Your task to perform on an android device: I want to look at the reviews for the Kibo 2 Door wardrobe  on the pepperfry buy furniture online App  app so I can make an informed decision about the product's durability.
Image 0: 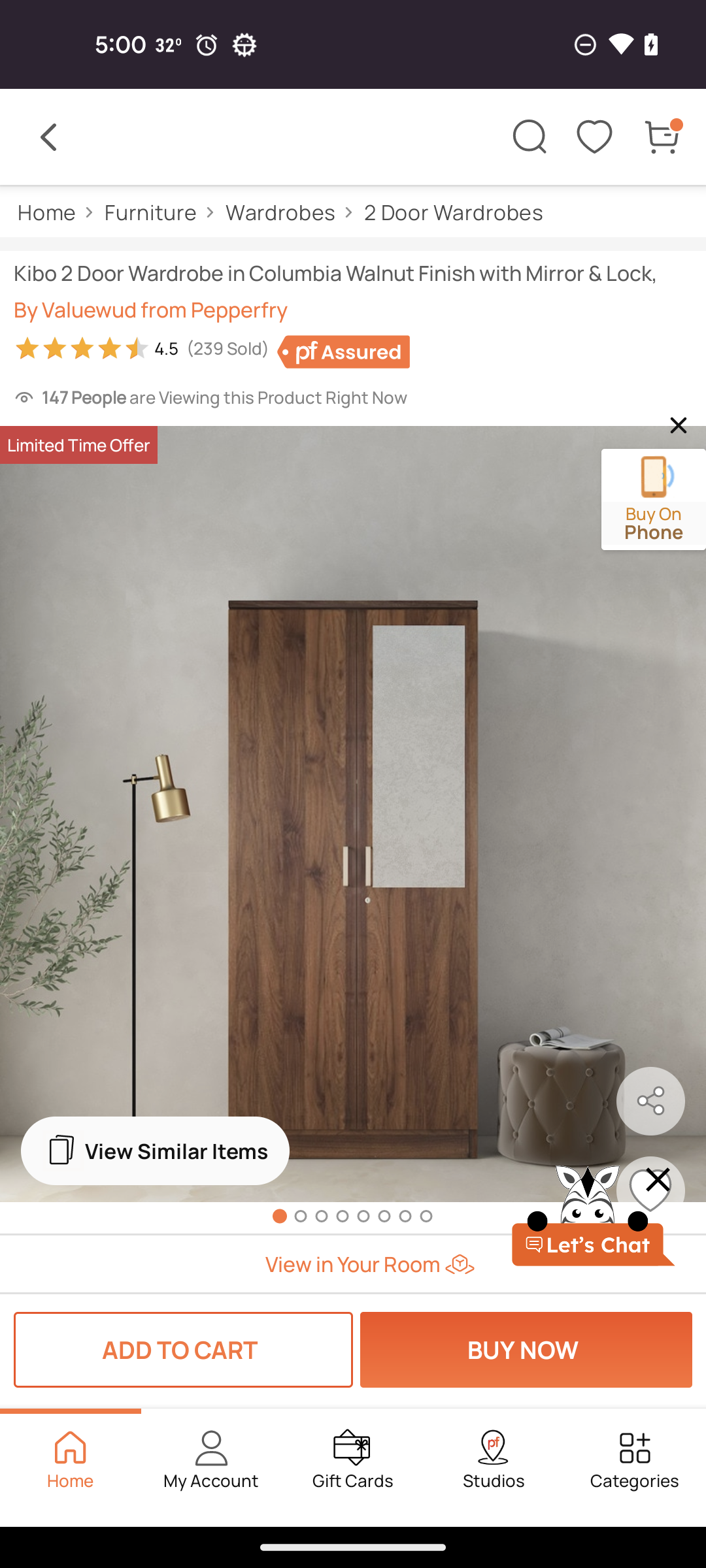
Swipe up to view the Read reviews option
Step 0: scroll down
Image 1: 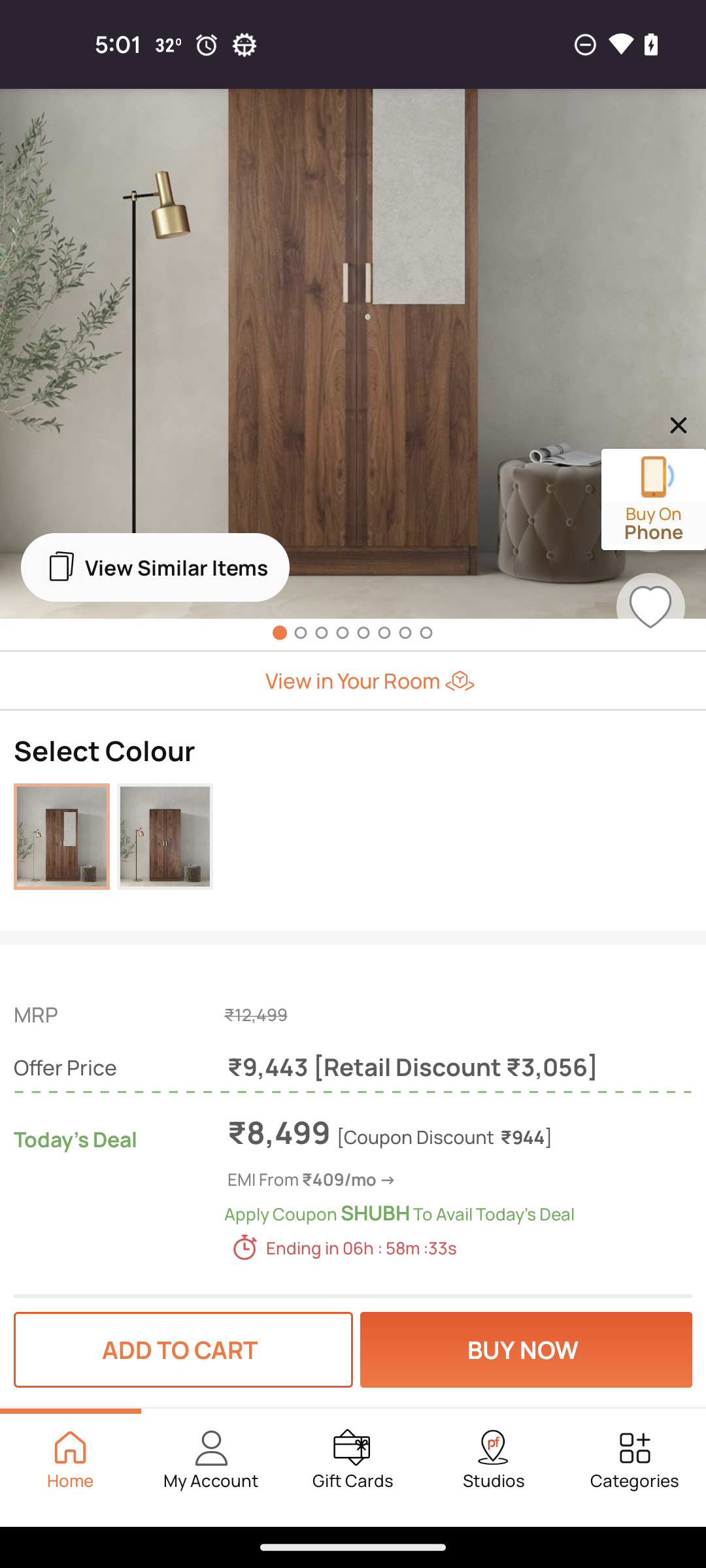
Swipe up to view the Read reviews option
Step 1: scroll down
Image 2: 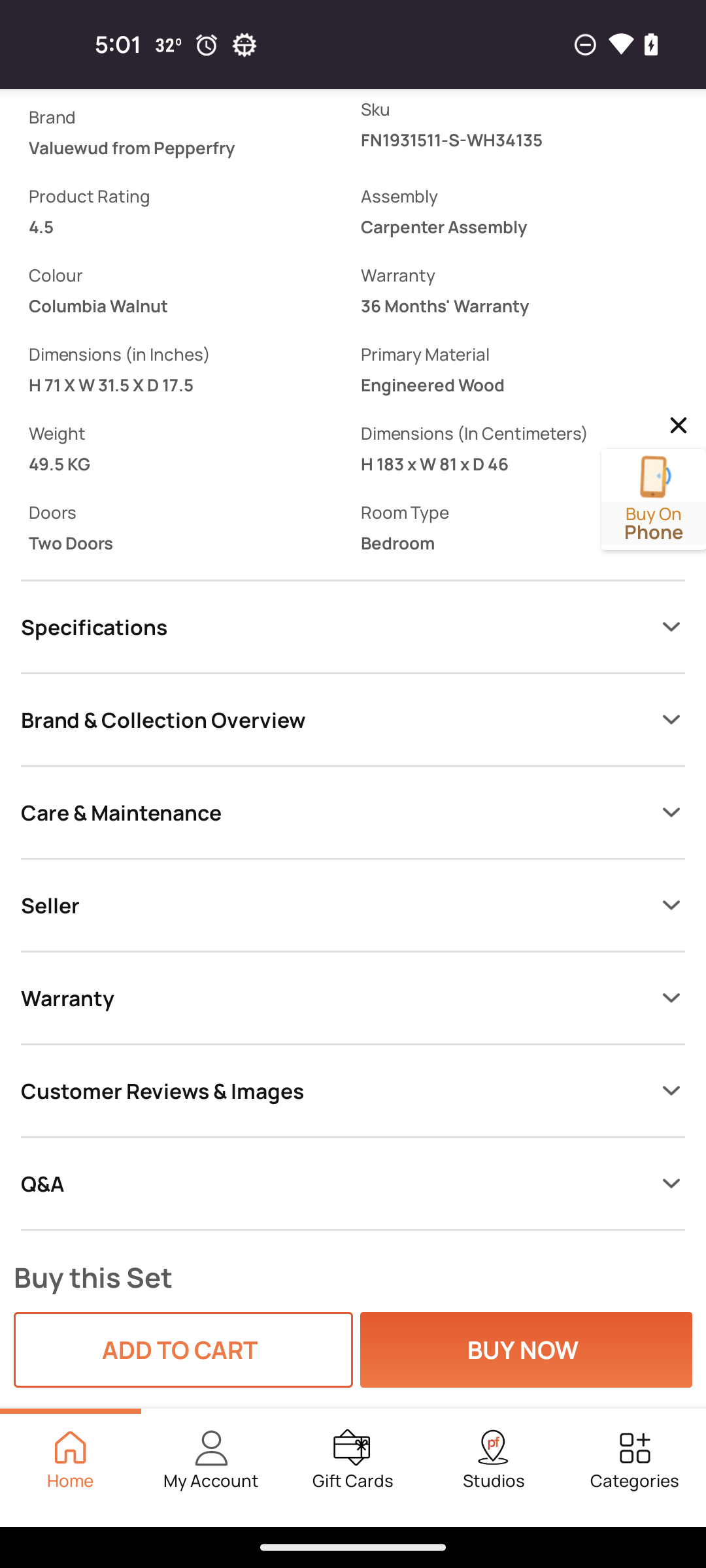
Click on the customer reviews & images 
Step 2: click (482, 1101)
Image 3: 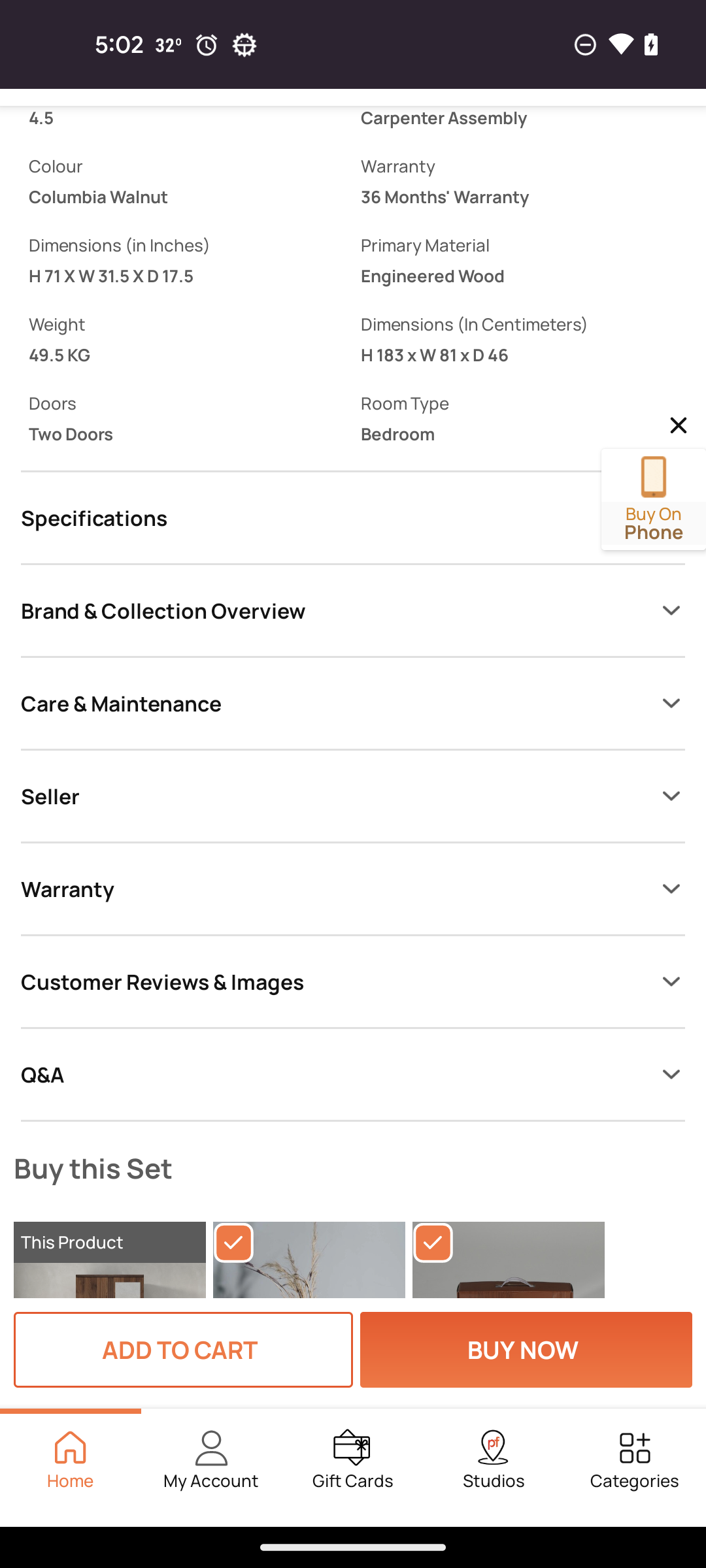
Click on the customer reviews & images 
Step 3: wait
Image 4: 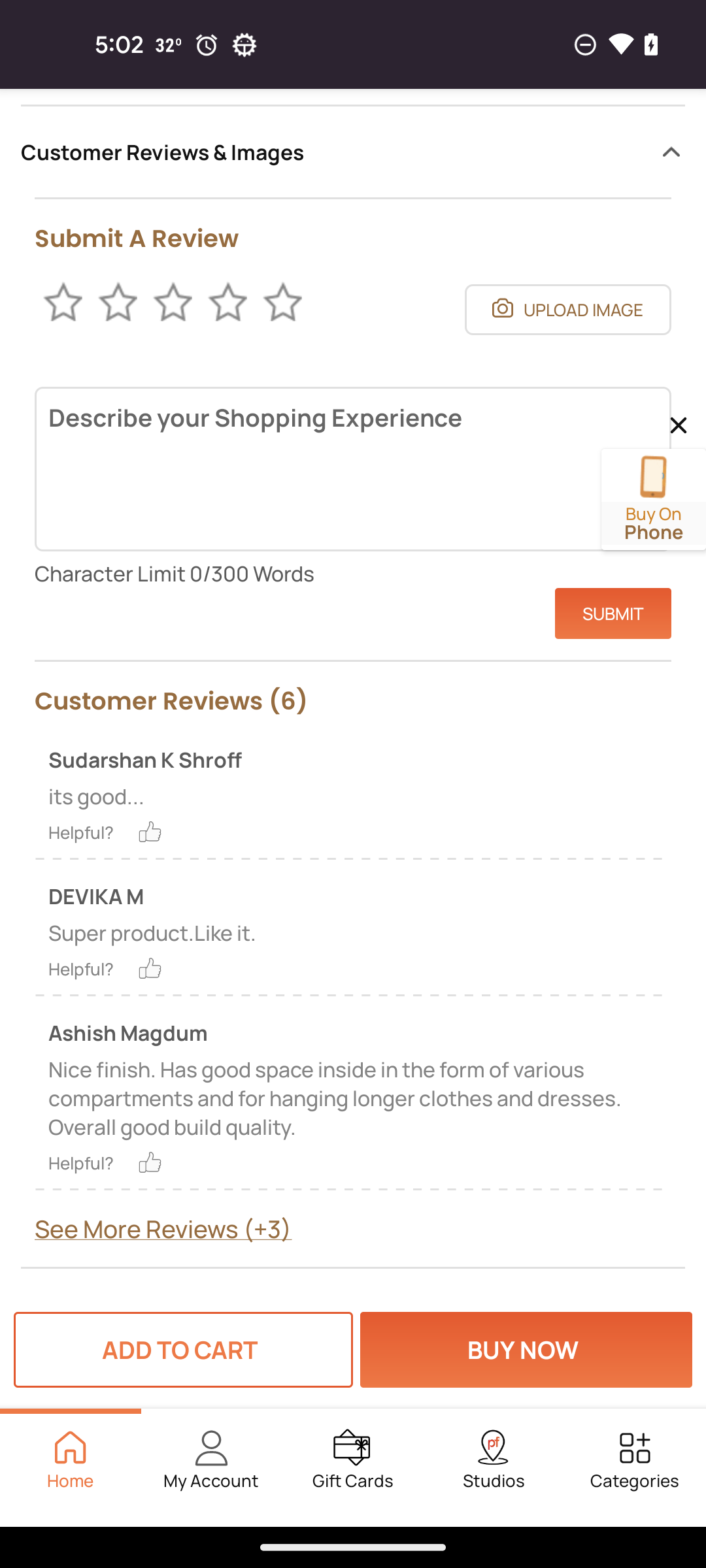
Swipe up 
Step 4: scroll down